Your task to perform on an android device: I forgot to add my email id to my application. Edit the application in the Docs app.
Image 0: 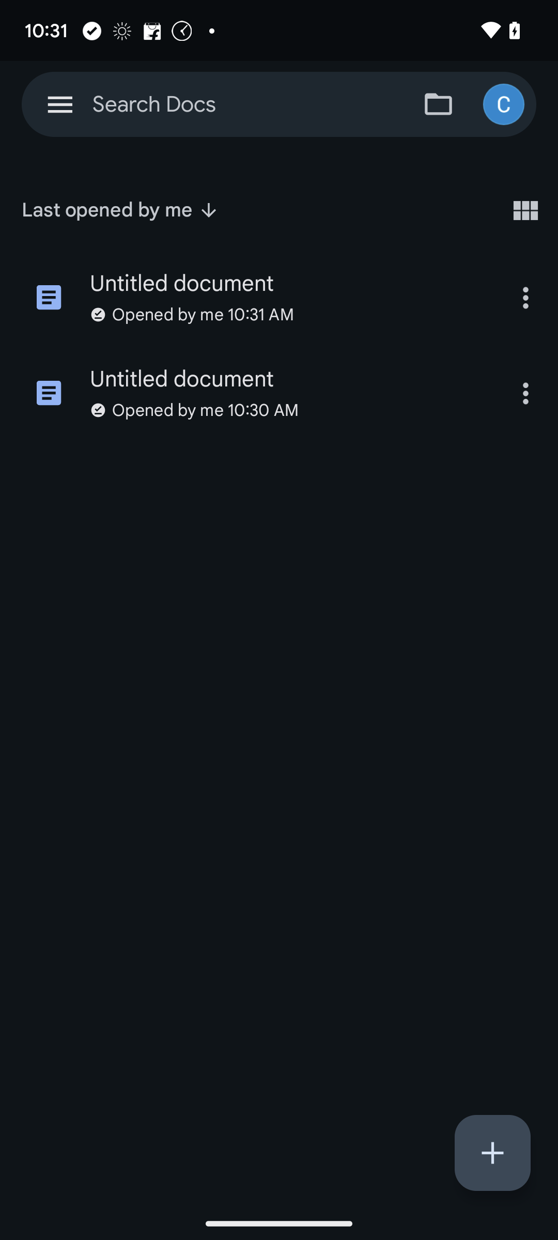
Click on the first document.
Step 0: click (291, 283)
Image 1: 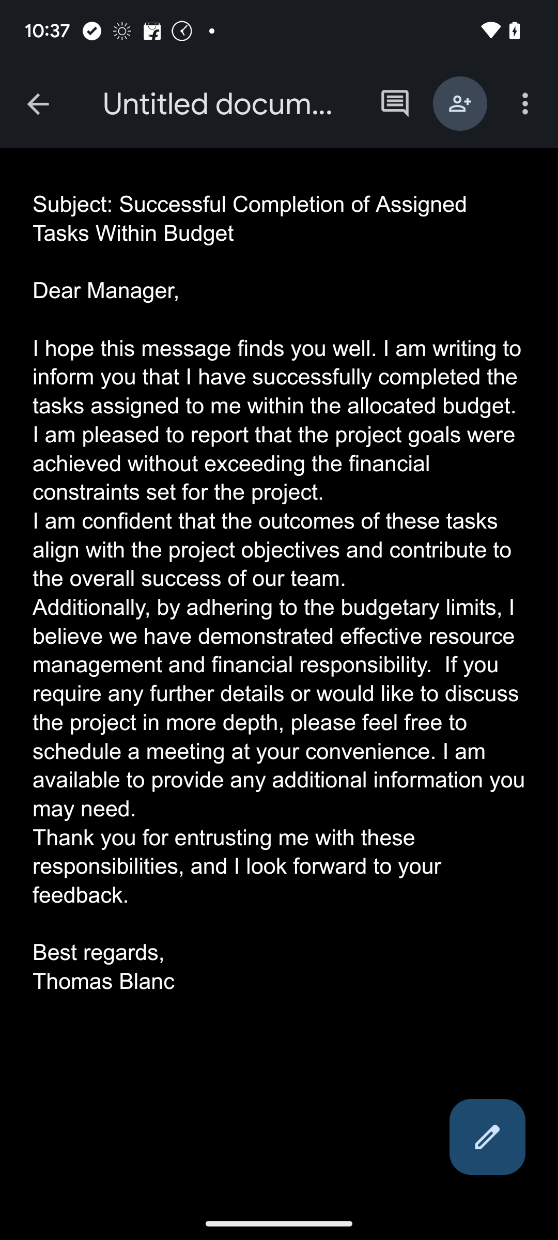
Tap on the screen to add email id.
Step 1: click (279, 620)
Image 2: 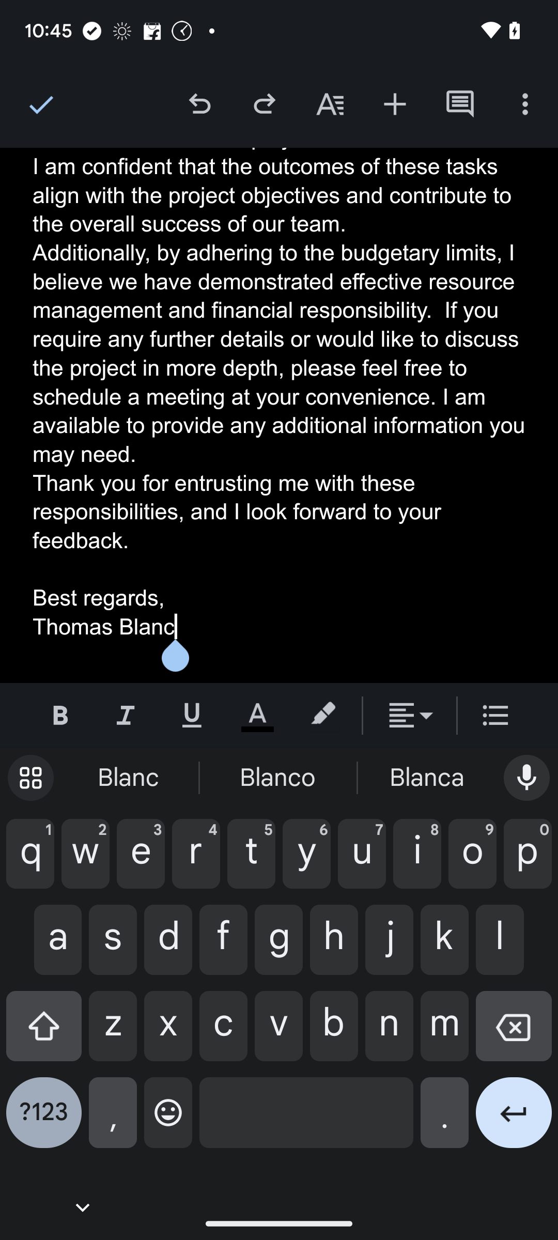
Click on the left arrow on the keyboard.
Step 2: click (514, 1121)
Image 3: 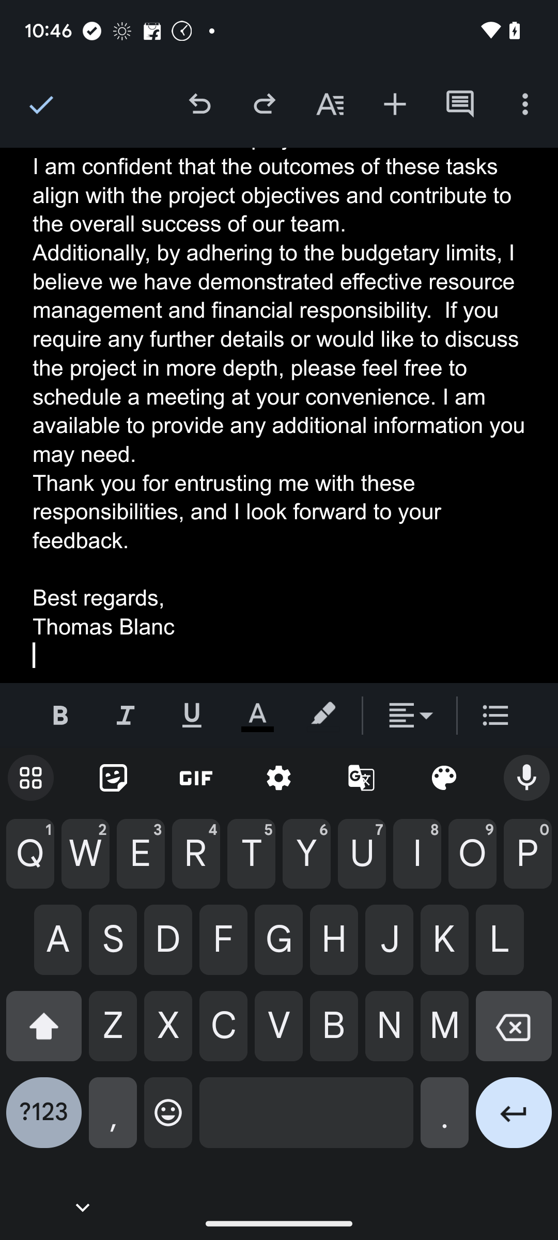
Enter the email id, that is thomas.blanc@email.com
Step 3: type "thomas.blanc@email.com"
Image 4: 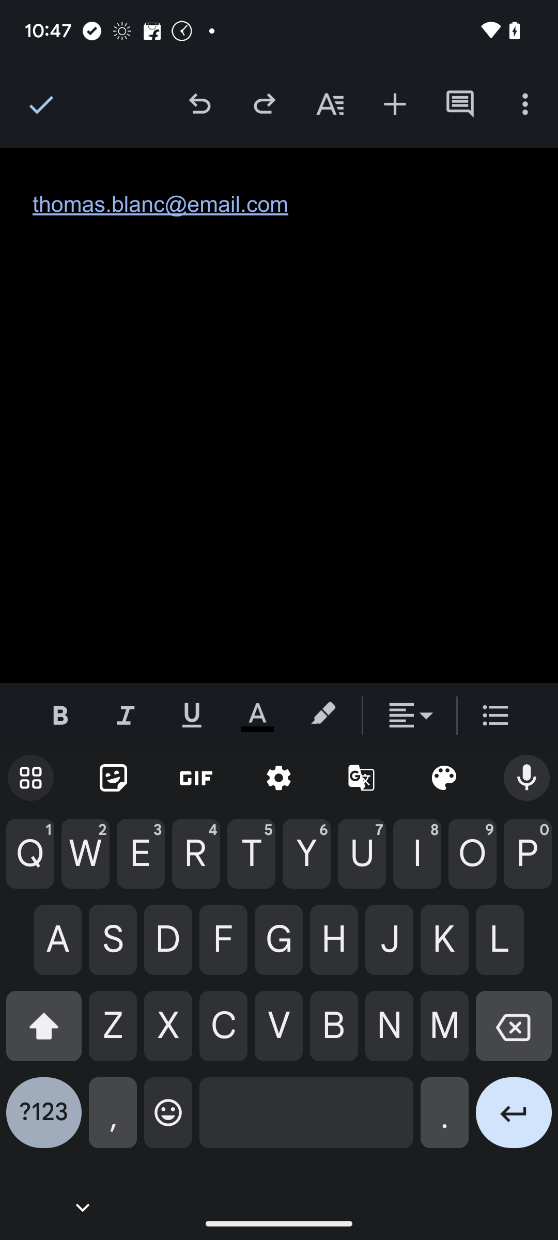
Enter the email id, that is thomas.blanc@email.com
Step 4: wait
Image 5: 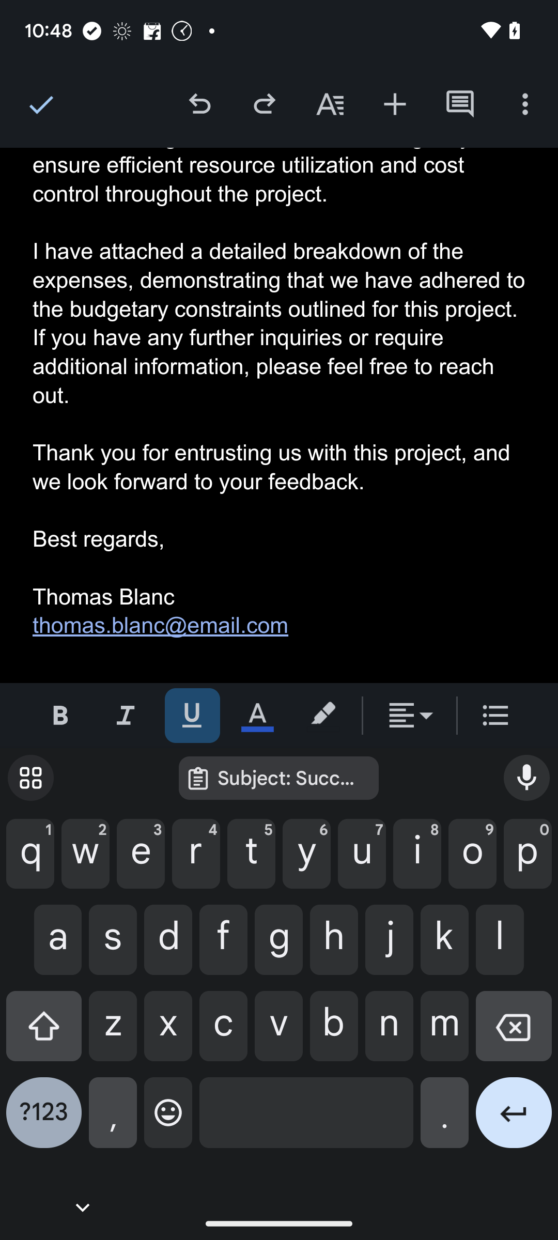
Click on the tick button.
Step 5: click (38, 104)